Your task to perform on an android device: I'm going to meet my son in Berlin for important work with my wife and I decided to go there by flight, so search for the one way flight from Stuttgart to Berlin airport on January 1,2024 in the Yatra app.
Image 0: 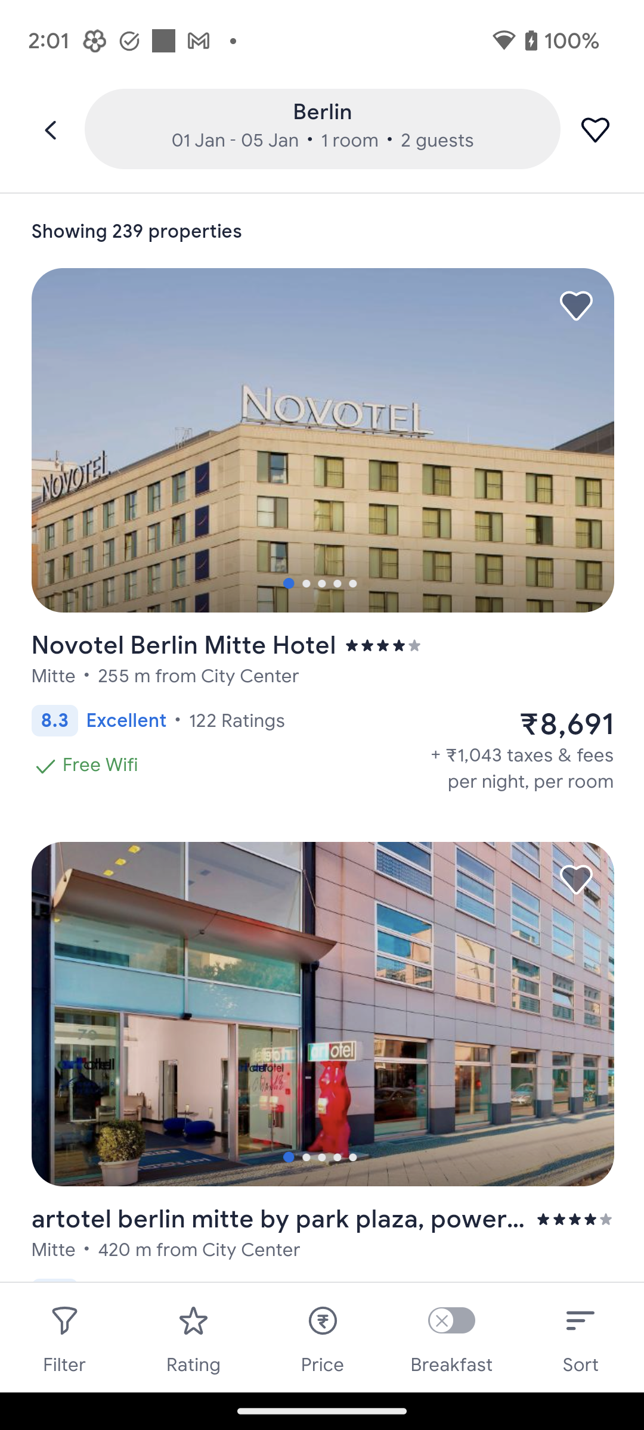
Open the Yatra app.
Step 0: open app "Yatra"
Image 1: 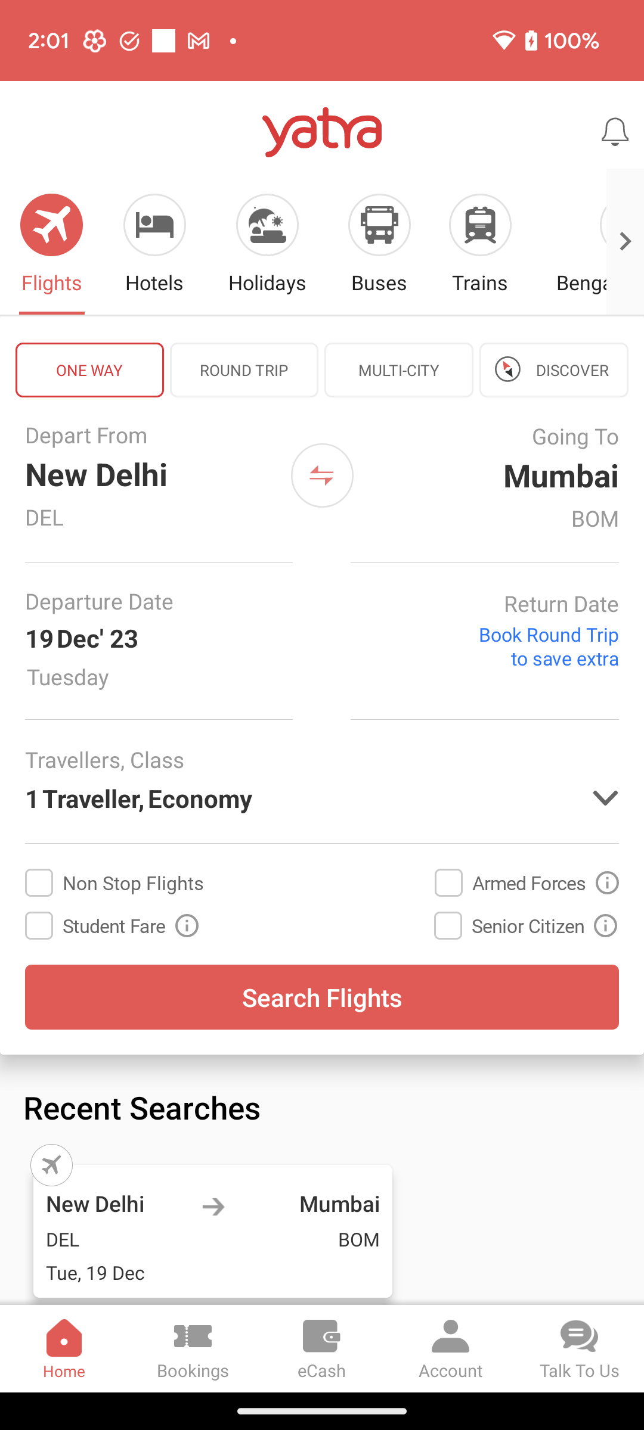
Click on the first input box to enter the departure location
Step 1: click (145, 474)
Image 3: 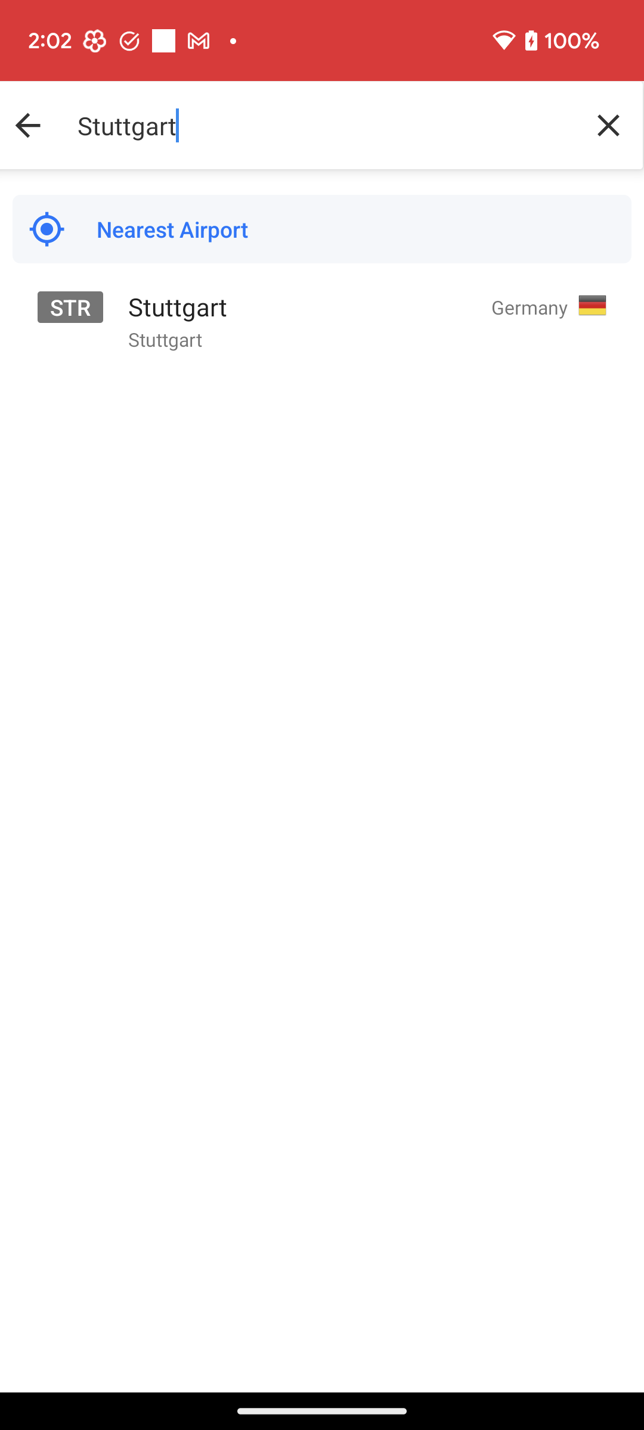
Click on the Stuttgart to select the departure location.
Step 3: click (322, 321)
Image 4: 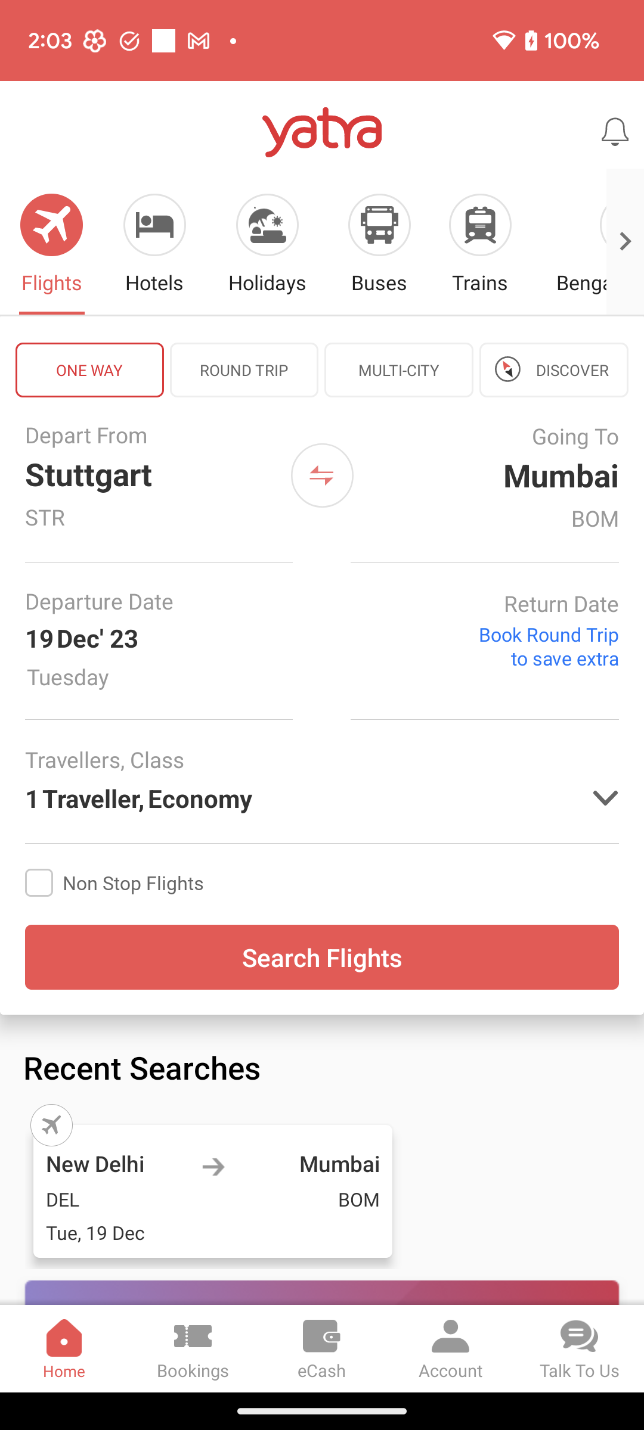
Click on the second input box to enter the destination location
Step 4: click (499, 475)
Image 6: 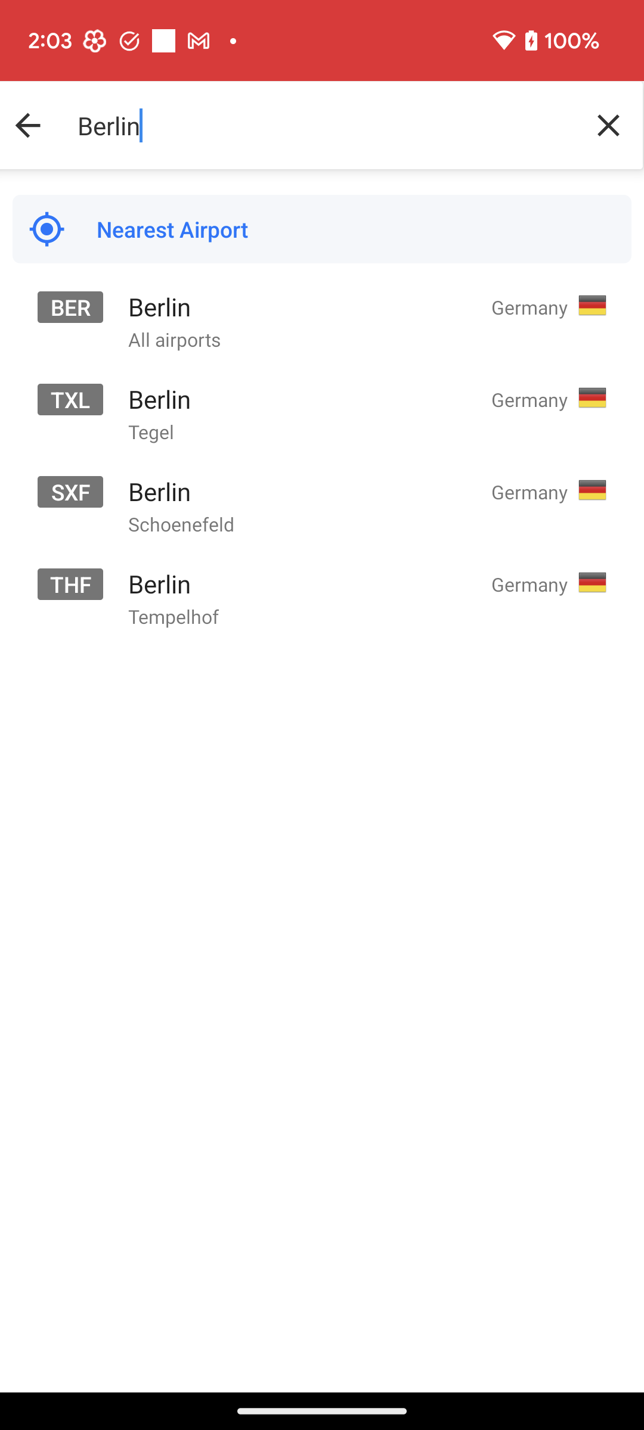
Click on the first option to select the destination location.
Step 6: click (322, 321)
Image 7: 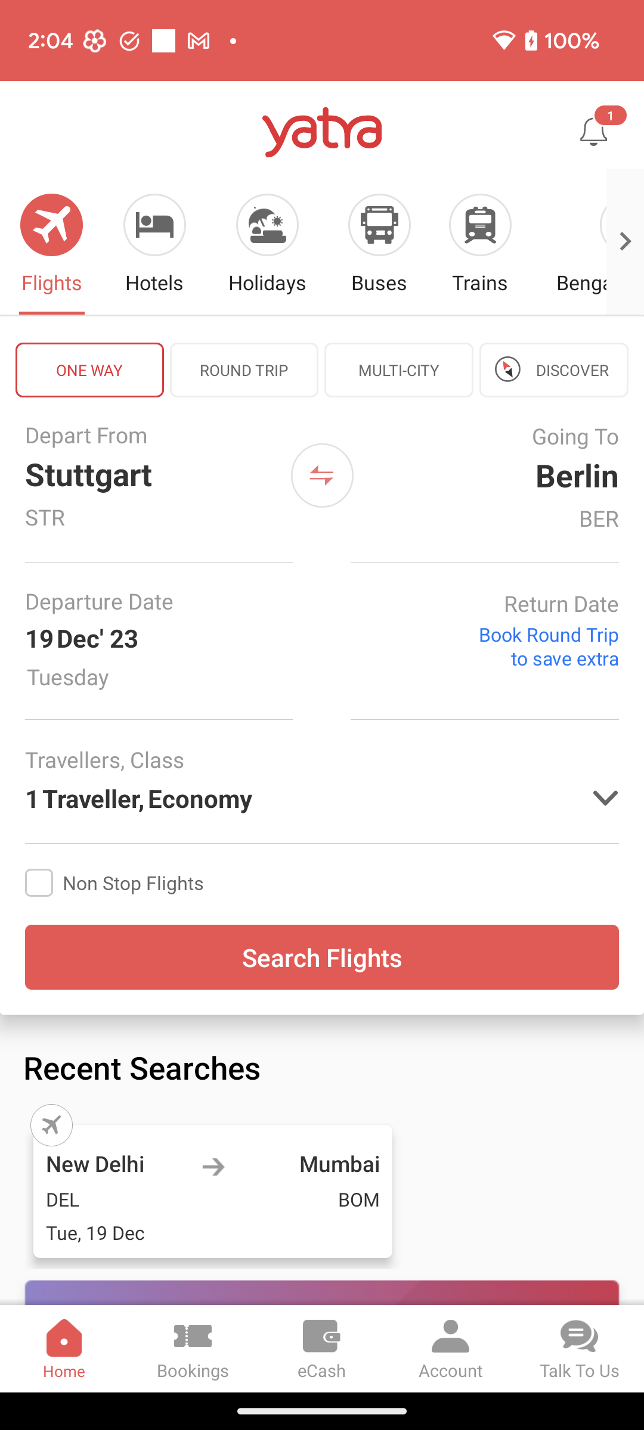
Click on the date section to select the departure date.
Step 7: click (161, 641)
Image 8: 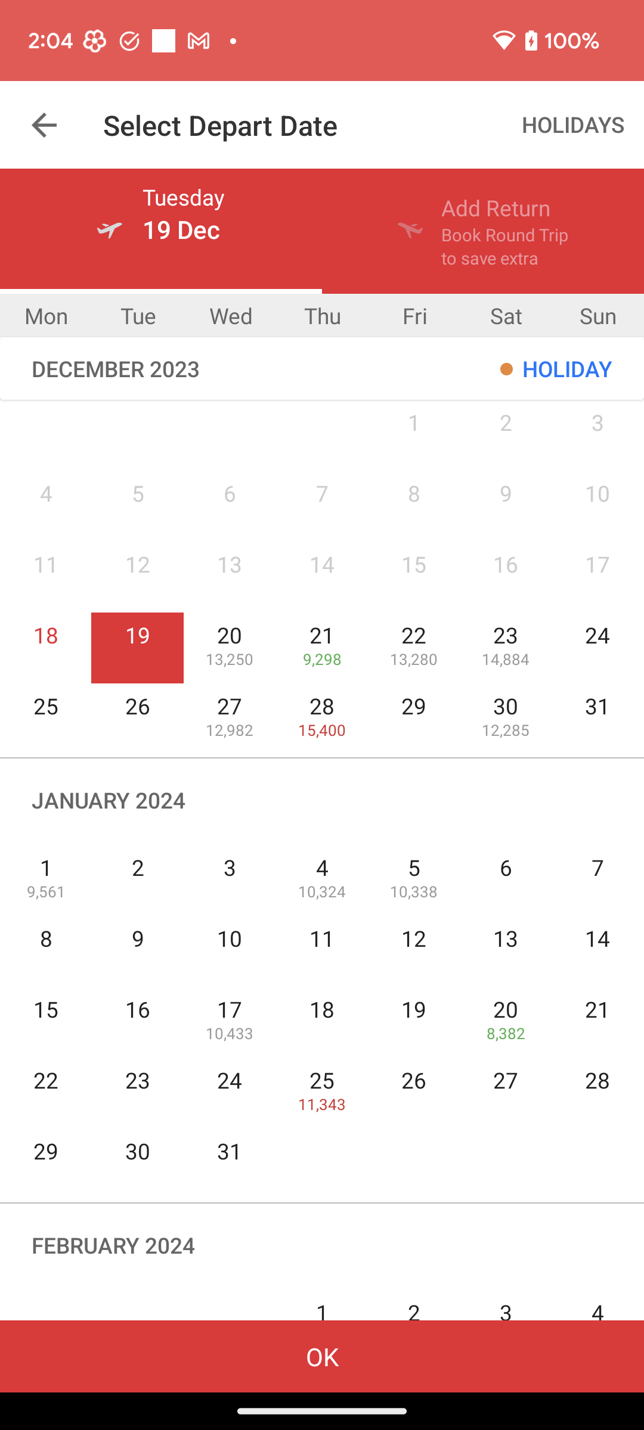
Click on the January 1 to select the departure date.
Step 8: click (93, 885)
Image 9: 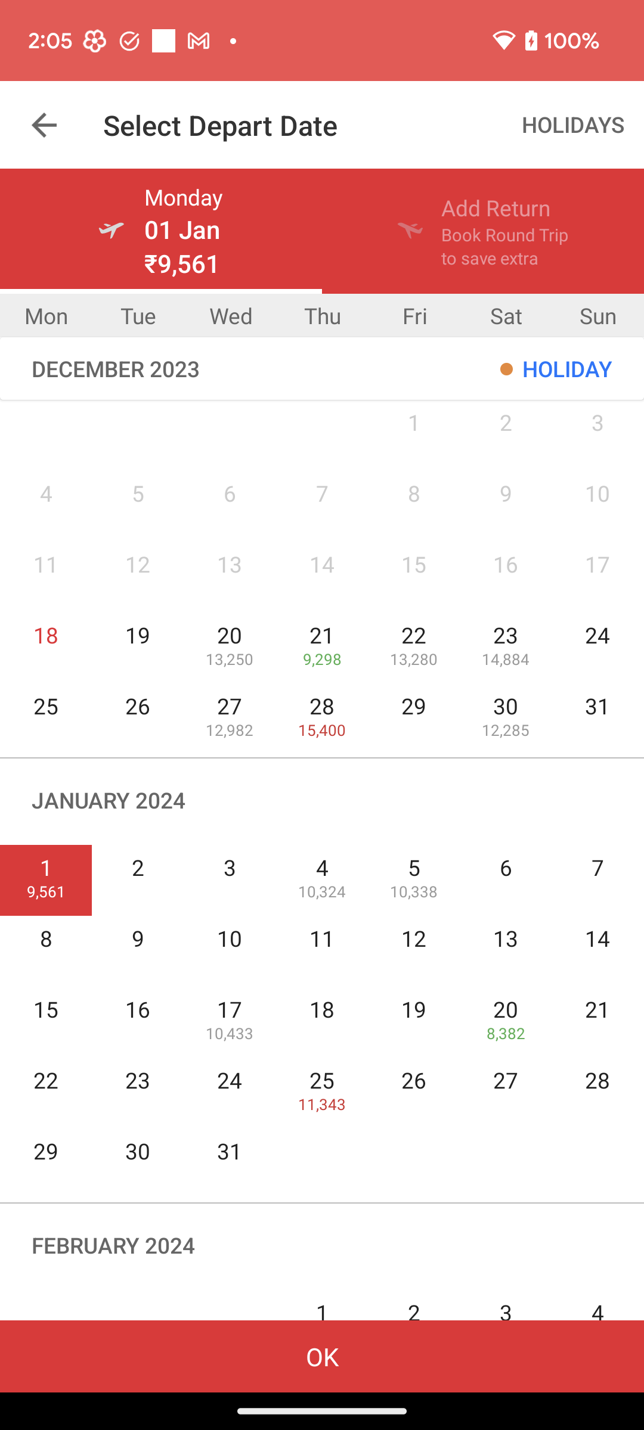
Click on the OK button to confirm the departure date.
Step 9: click (321, 1370)
Image 10: 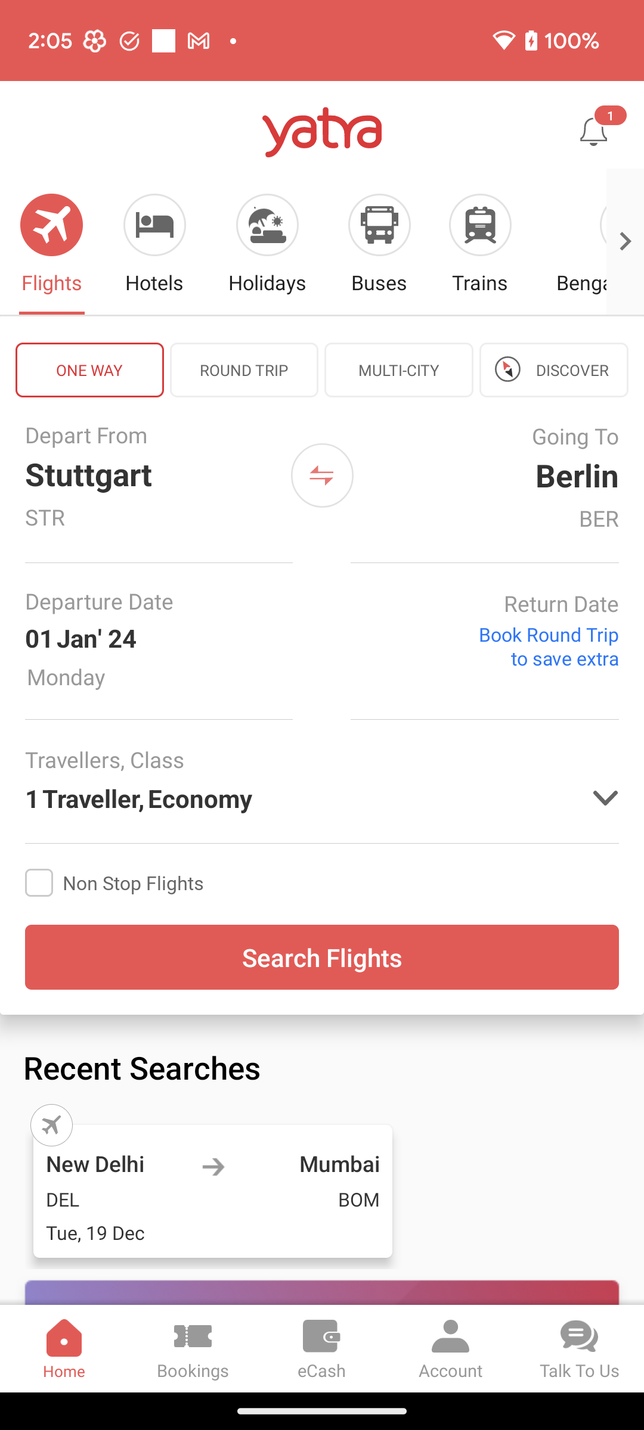
Click on the Traveller option to select the number of travelers.
Step 10: click (93, 798)
Image 12: 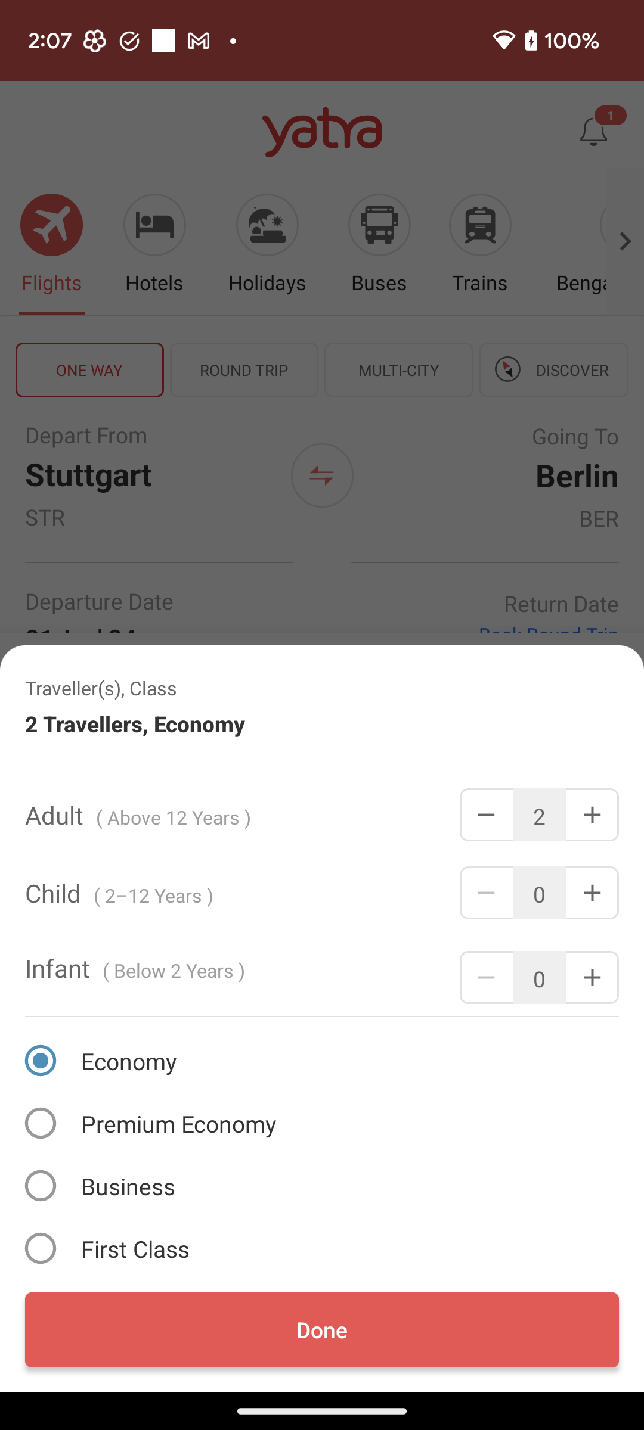
Click on the Done button to confirm the number of travelers.
Step 12: click (322, 1330)
Image 13: 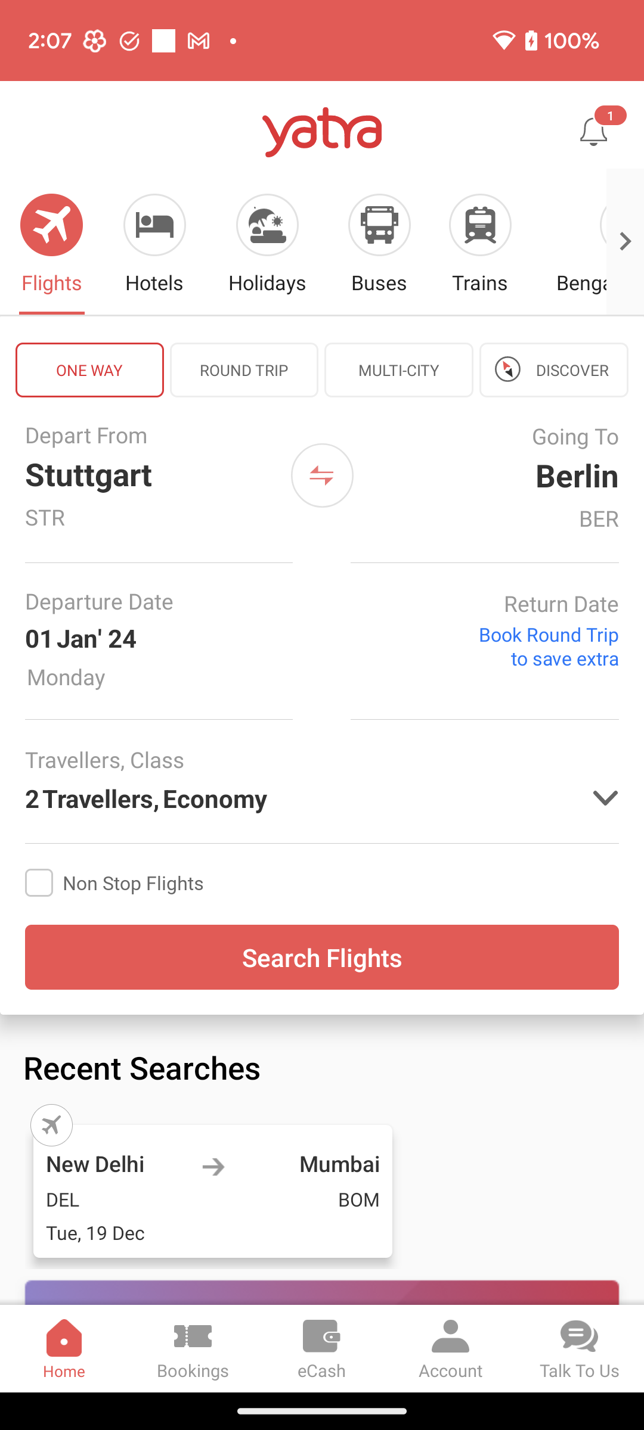
Click on the Search Flights option to search for the flights.
Step 13: click (322, 957)
Image 14: 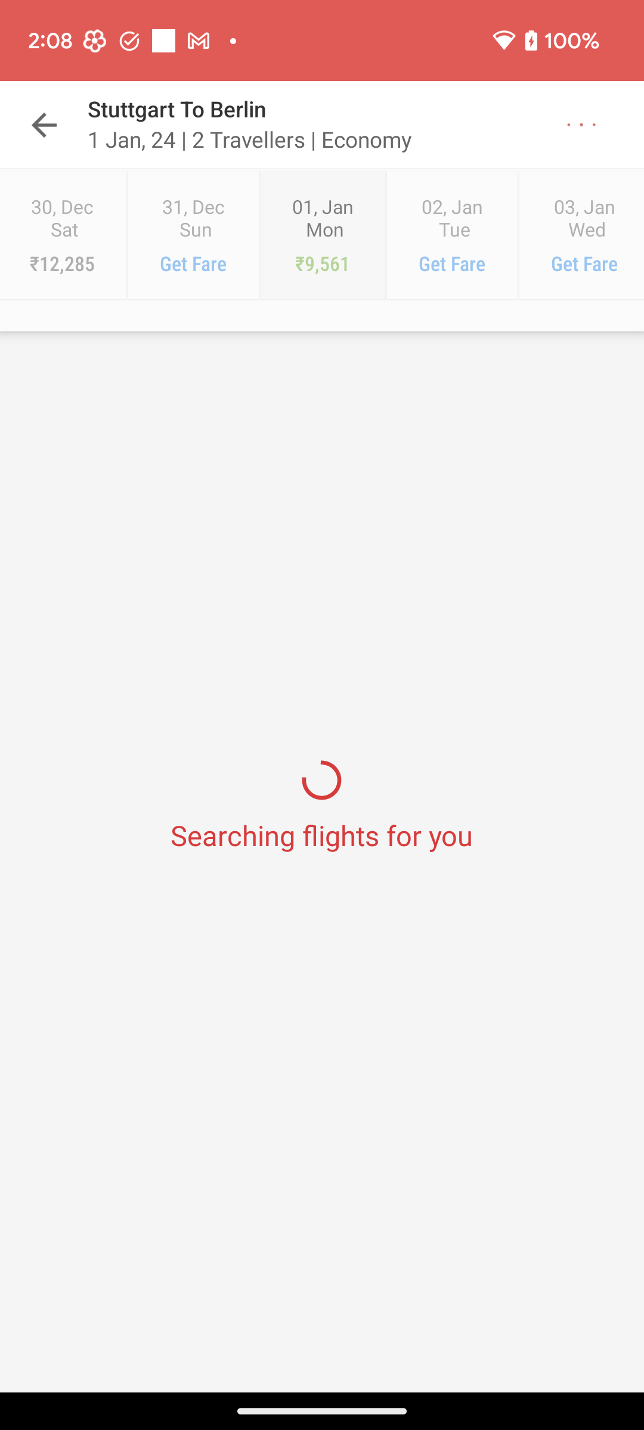
Click on the Search Flights option to search for the flights.
Step 14: wait